Your task to perform on an android device: Now add the field of full name in the Carols Competition form in the FormsApp app.
Image 1: 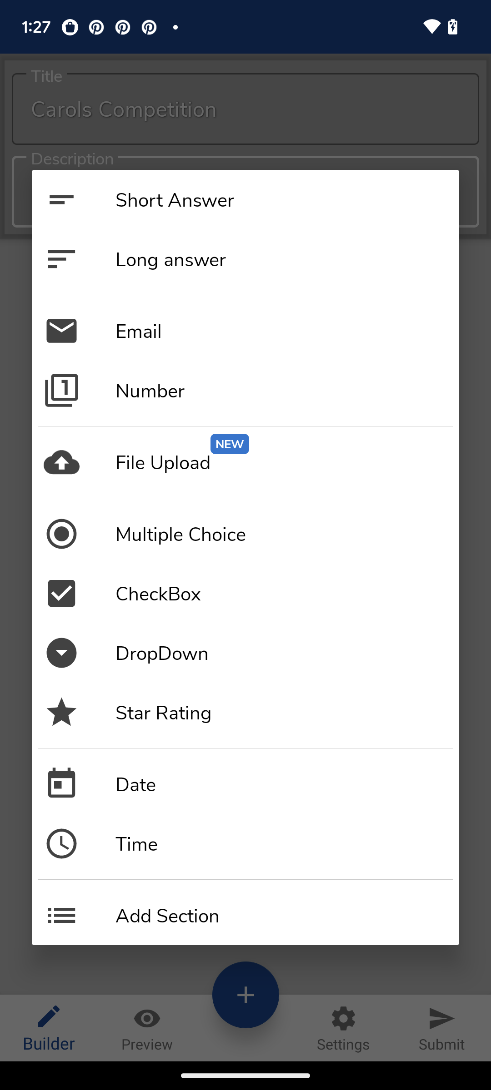
Click on the short answer.
Step 1: click (245, 199)
Image 3: 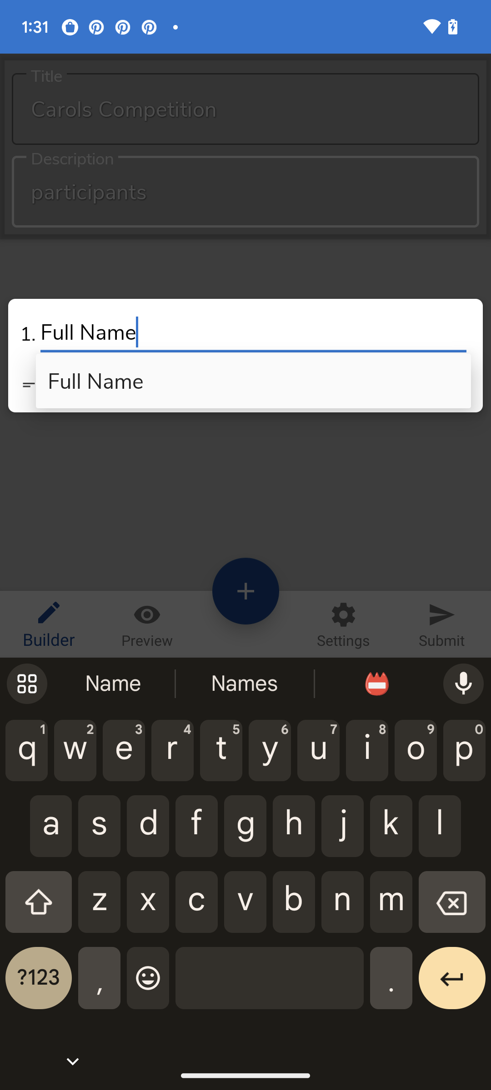
Select the first option.
Step 3: click (86, 385)
Image 4: 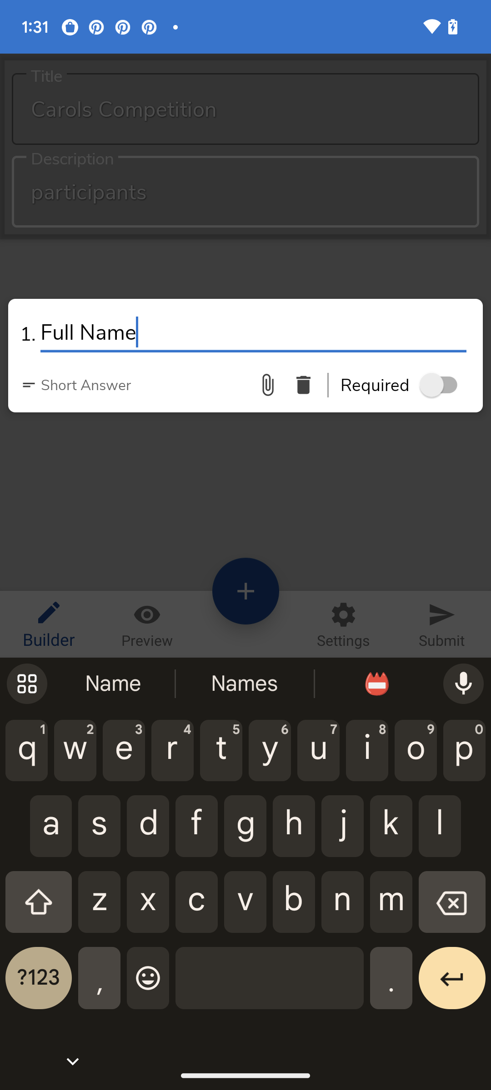
Click anywhere on the screen.
Step 4: click (253, 332)